Your task to perform on an android device: I want to delete the agents.pdf file from the download folder because it is no longer needed. 
Image 0: 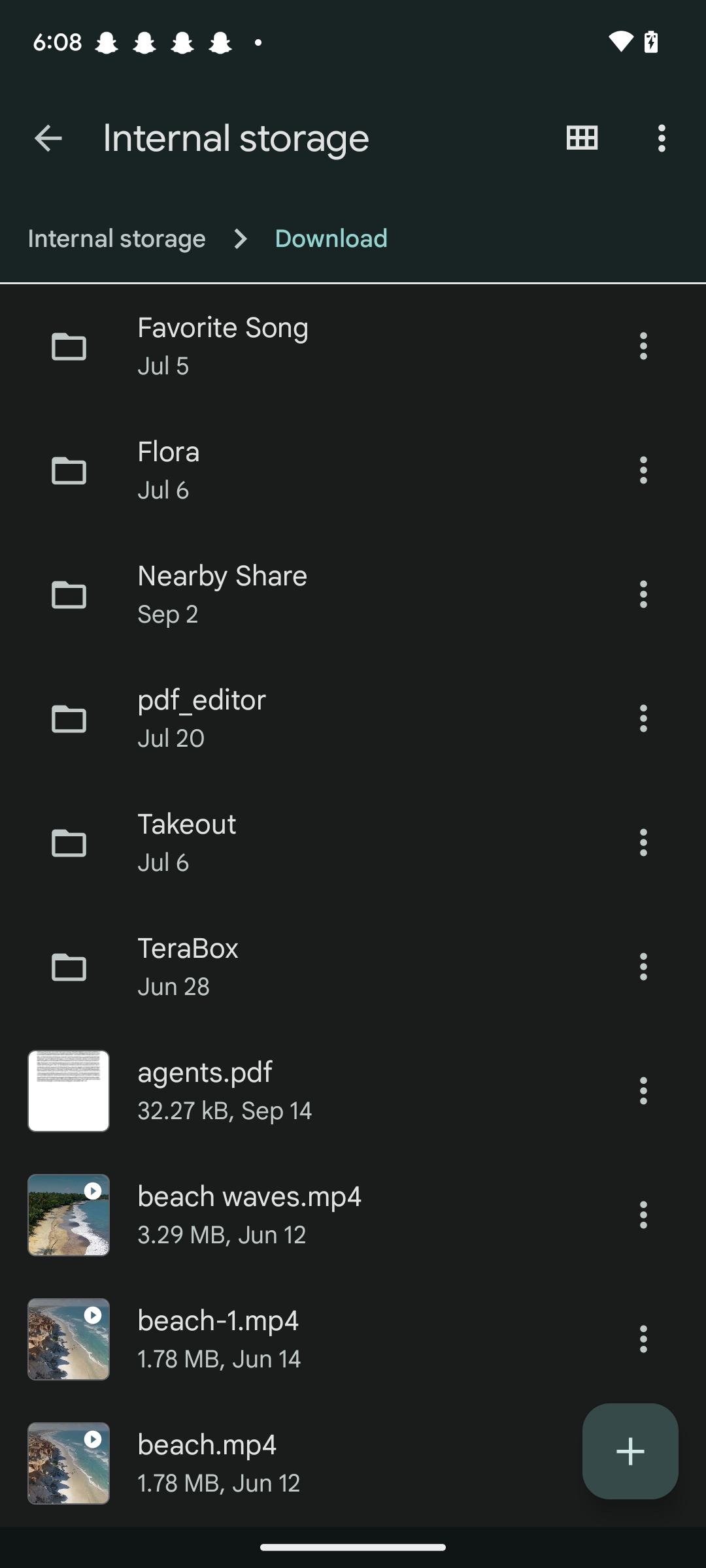
Click on the three dots icon next to the agents.pdf file
Step 0: click (643, 1090)
Image 1: 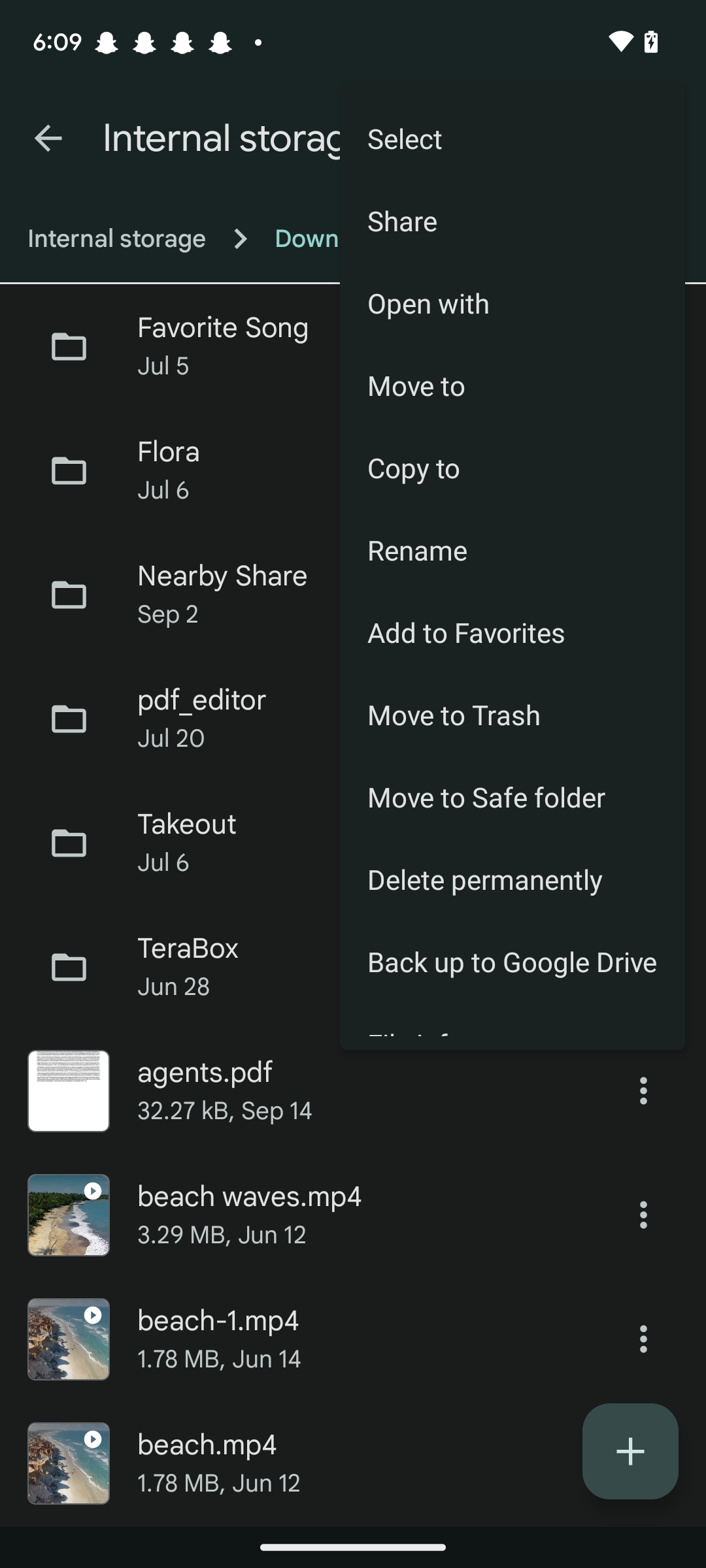
Click on the delete permanently option
Step 1: click (512, 879)
Image 2: 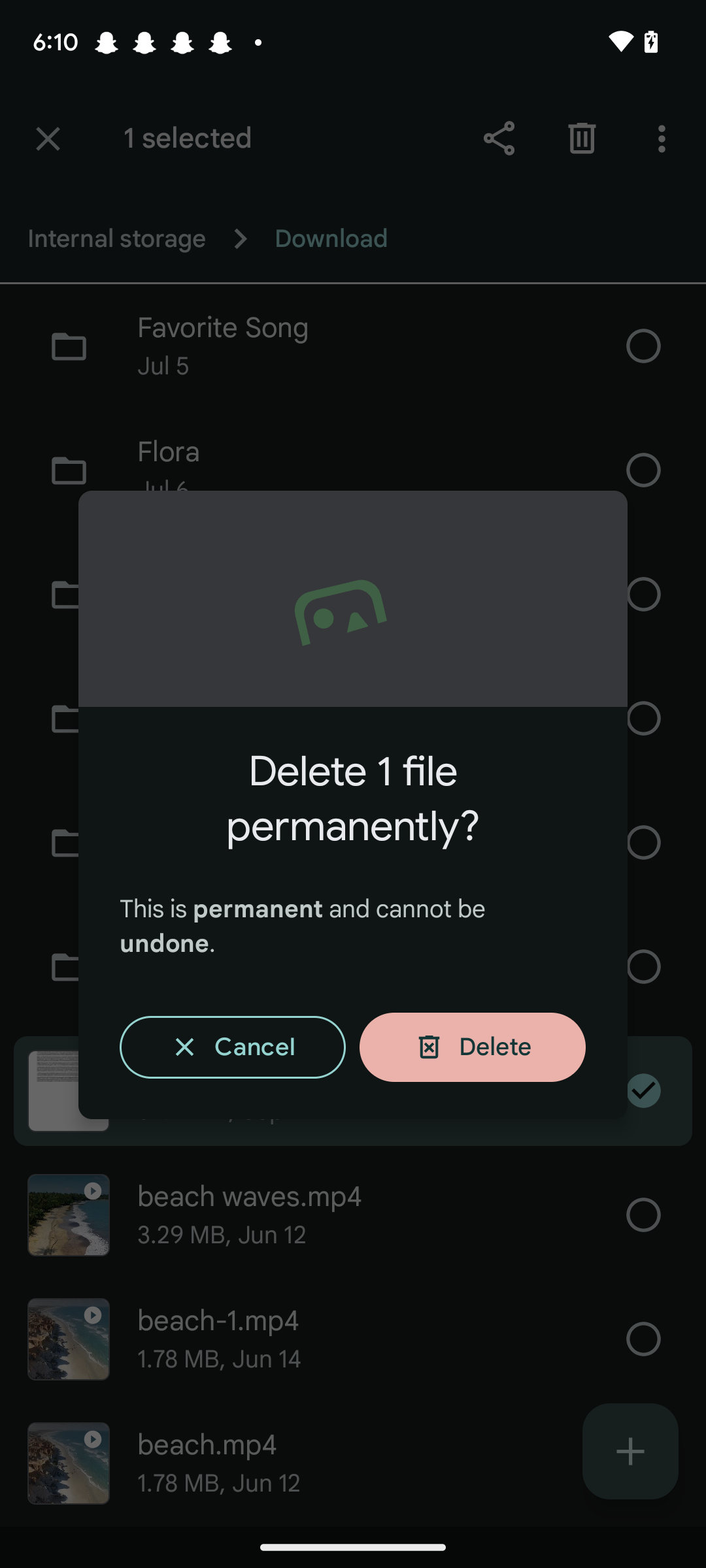
Click on the delete button
Step 2: click (472, 1047)